Your task to perform on an android device: I want to change the timer and set on  15 minutes replace of 10 minutes.
Image 0: 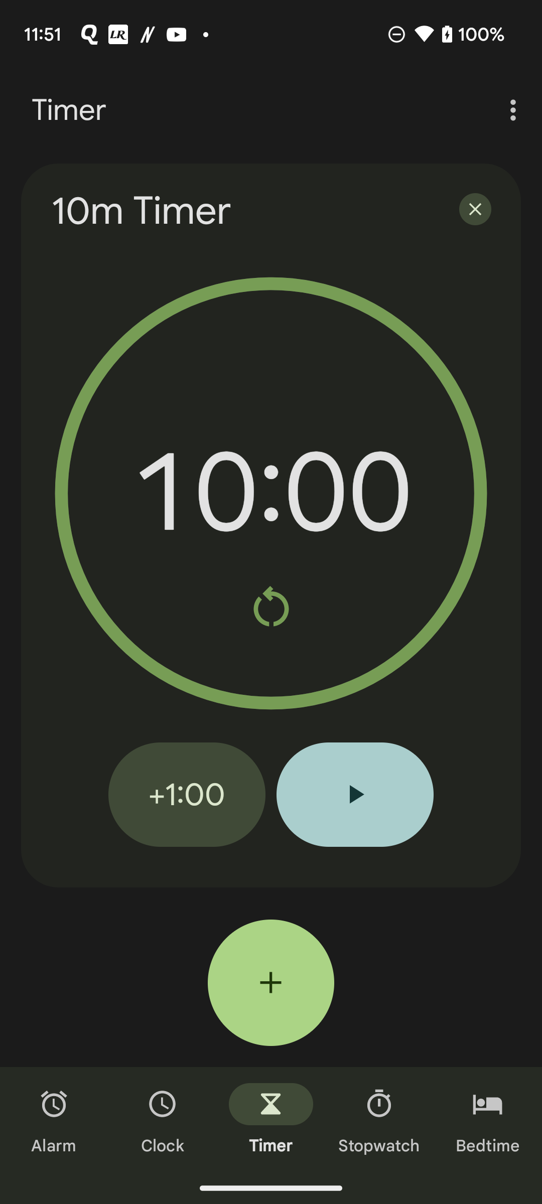
Click on the +1:00 button five times 
Step 0: click (187, 794)
Image 1: 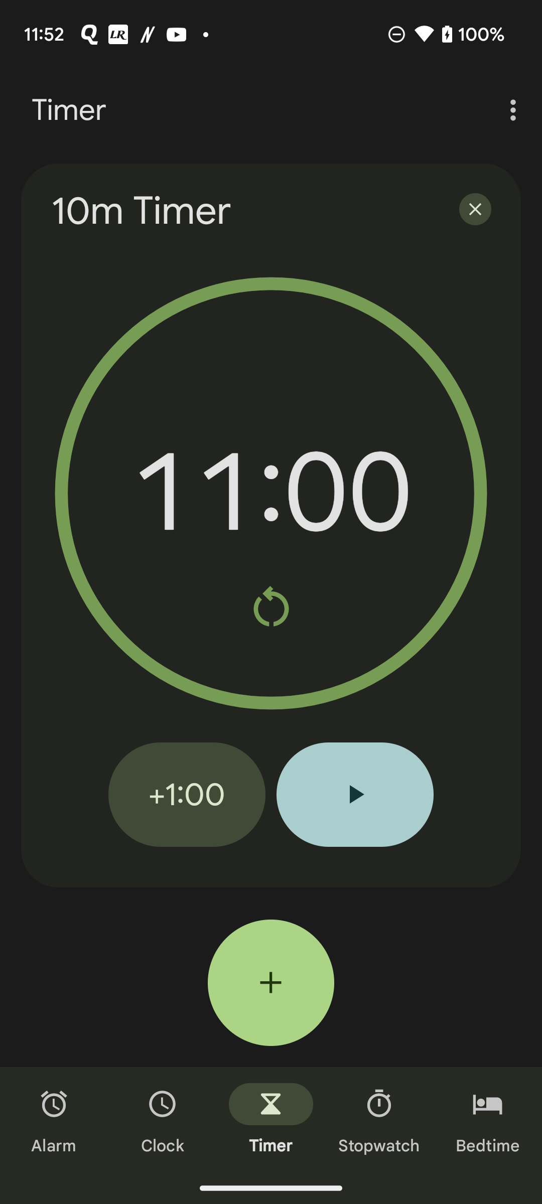
Click on the +1:00 button five times 
Step 1: click (187, 794)
Image 2: 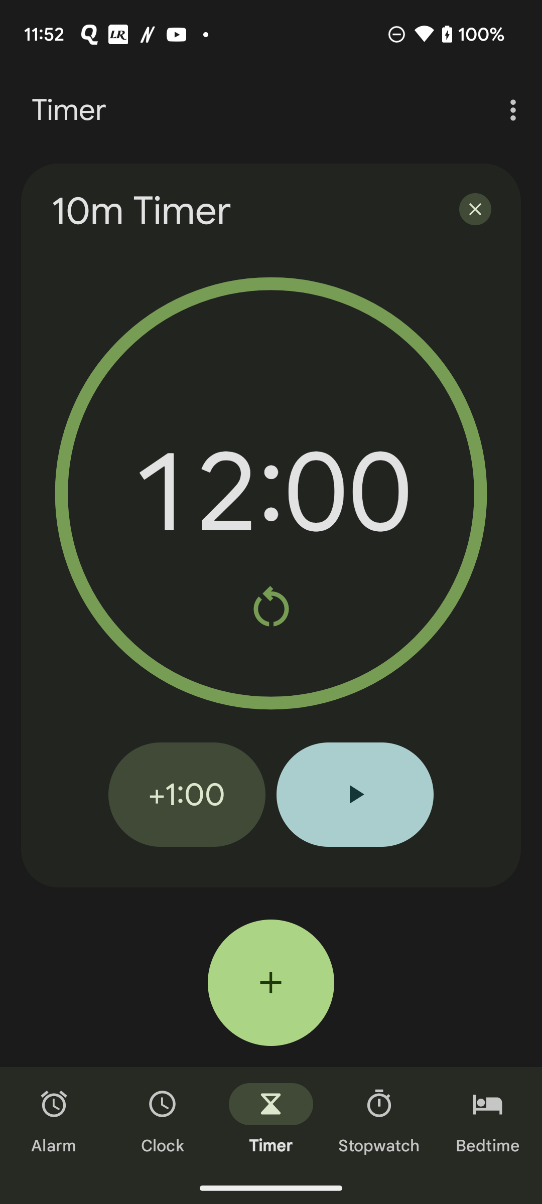
Click on the +1:00 button five times 
Step 2: click (187, 794)
Image 3: 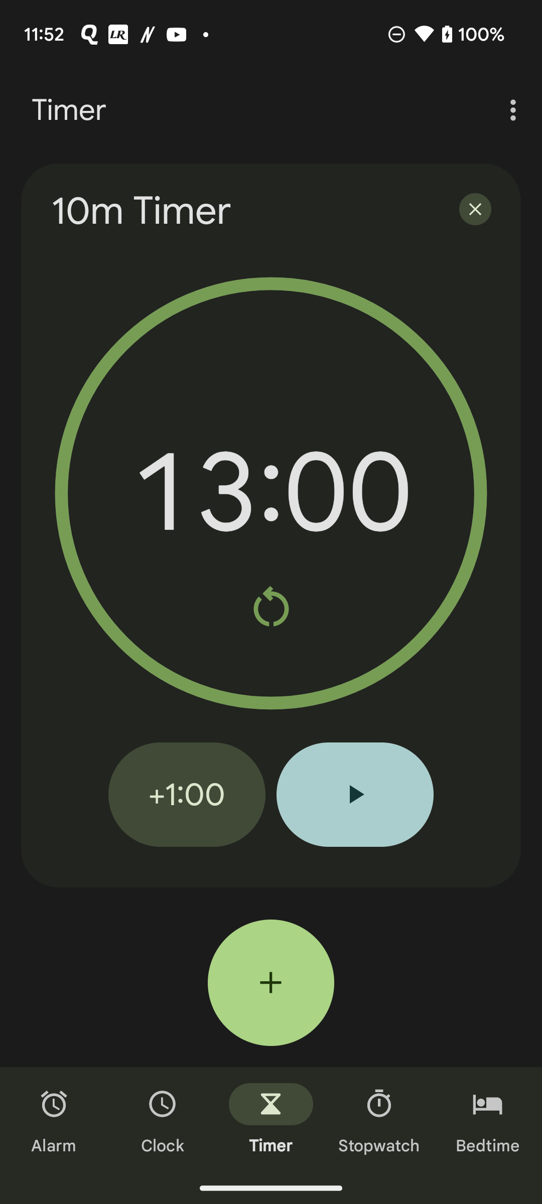
Click on the +1:00 button five times 
Step 3: click (187, 794)
Image 4: 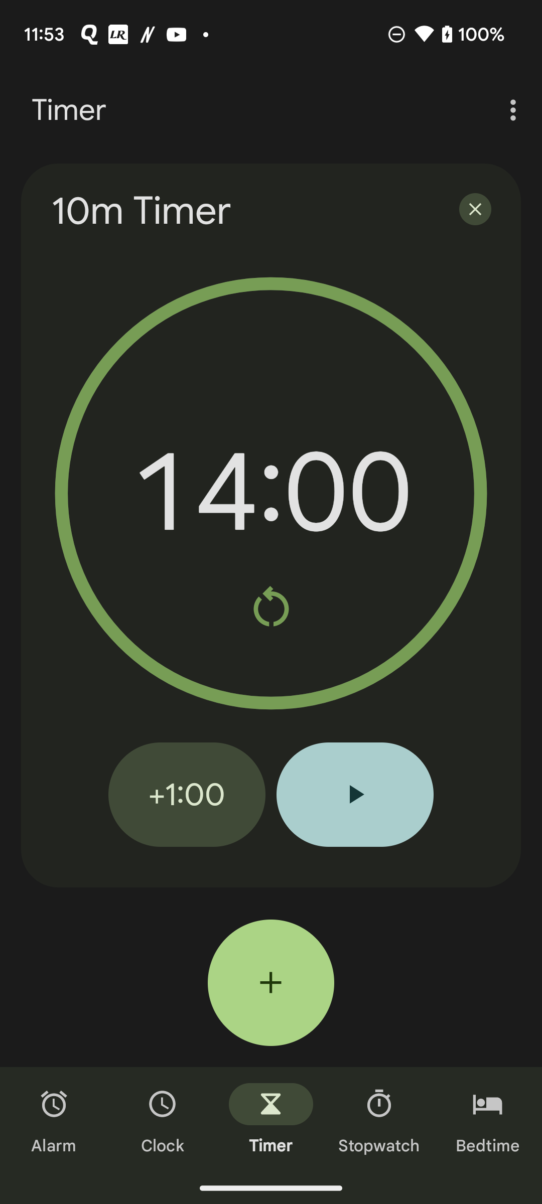
Click on the +1:00 button five times 
Step 4: click (187, 794)